Your task to perform on an android device: View the real fajitas recipe in the lunch recipes app.
Image 0: 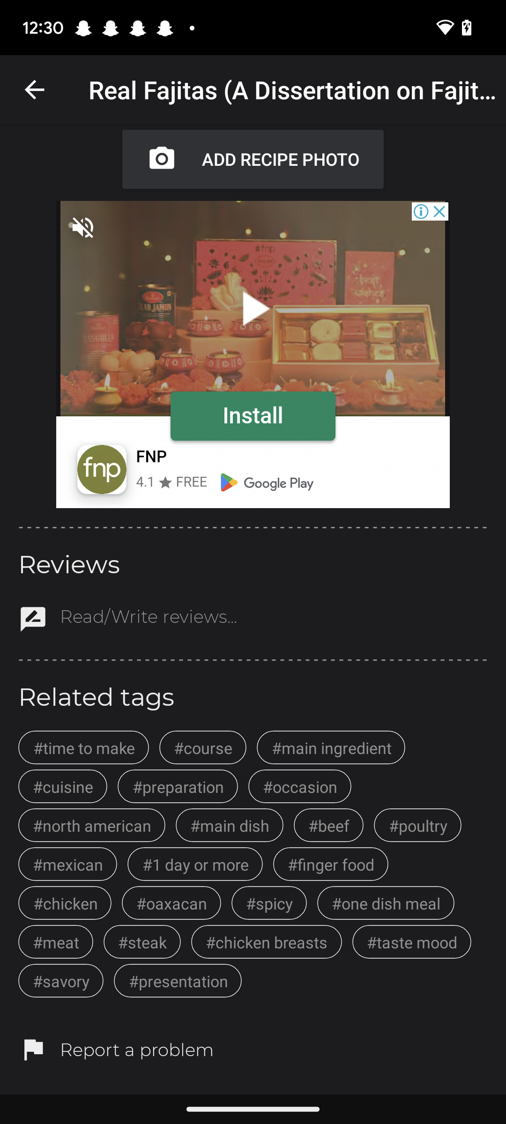
Scroll down 
Step 0: scroll up
Image 1: 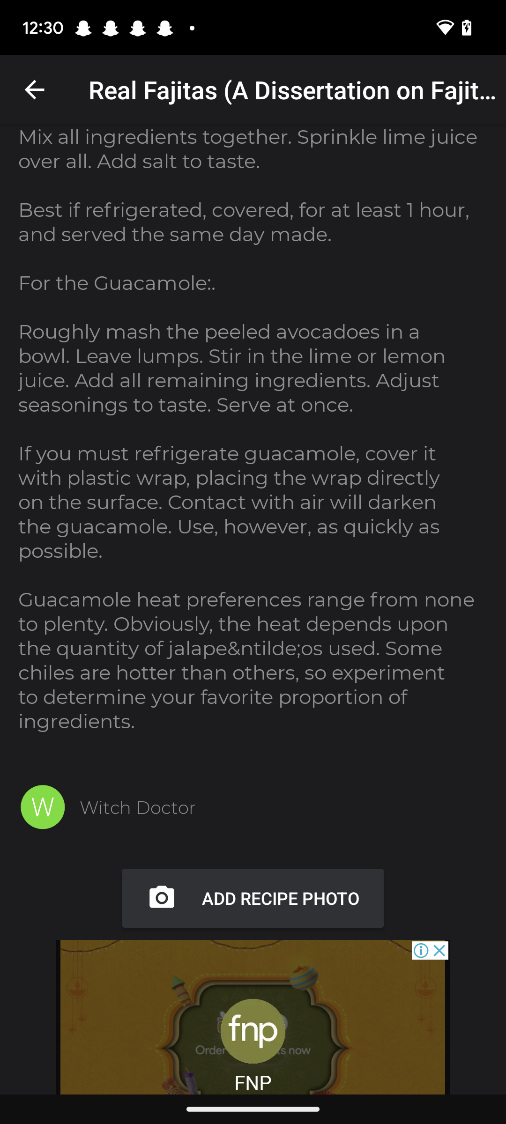
Scroll down 
Step 1: scroll up